Your task to perform on an android device: In the Houzz app, I would like to continue with fourth kitchen drawer so I can read the reviews. 
Image 0: 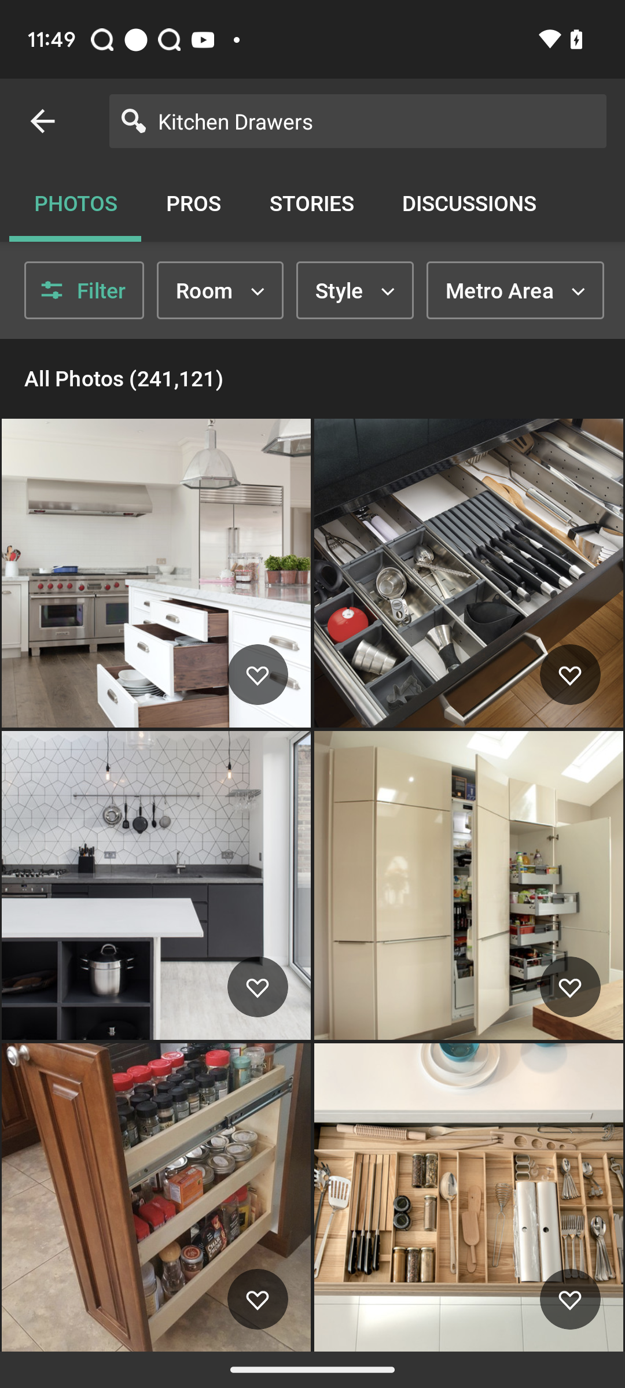
Click on the fourth kitchen drawer
Step 0: click (469, 885)
Image 1: 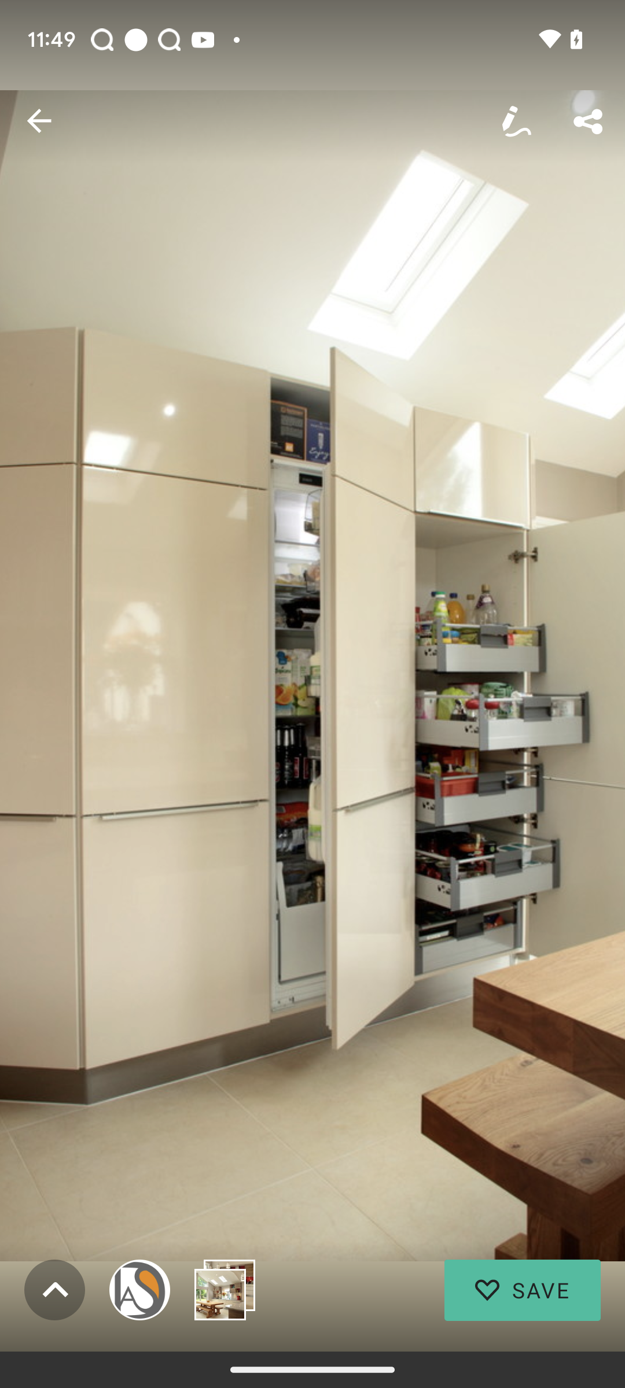
Swipe up to read the reviews
Step 1: scroll down
Image 2: 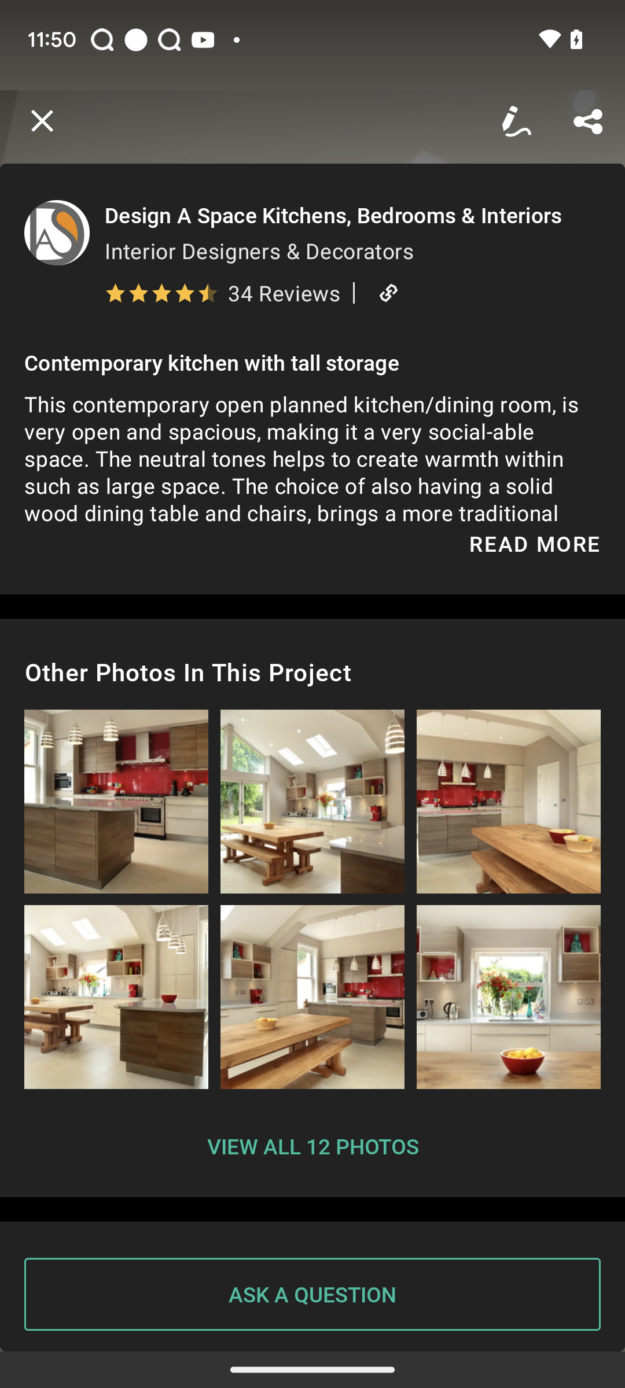
click on read more option
Step 2: click (535, 543)